Your task to perform on an android device: I finished recording and want to save the audio. Use the Easy Voice Recording app to save the audio.
Image 0: 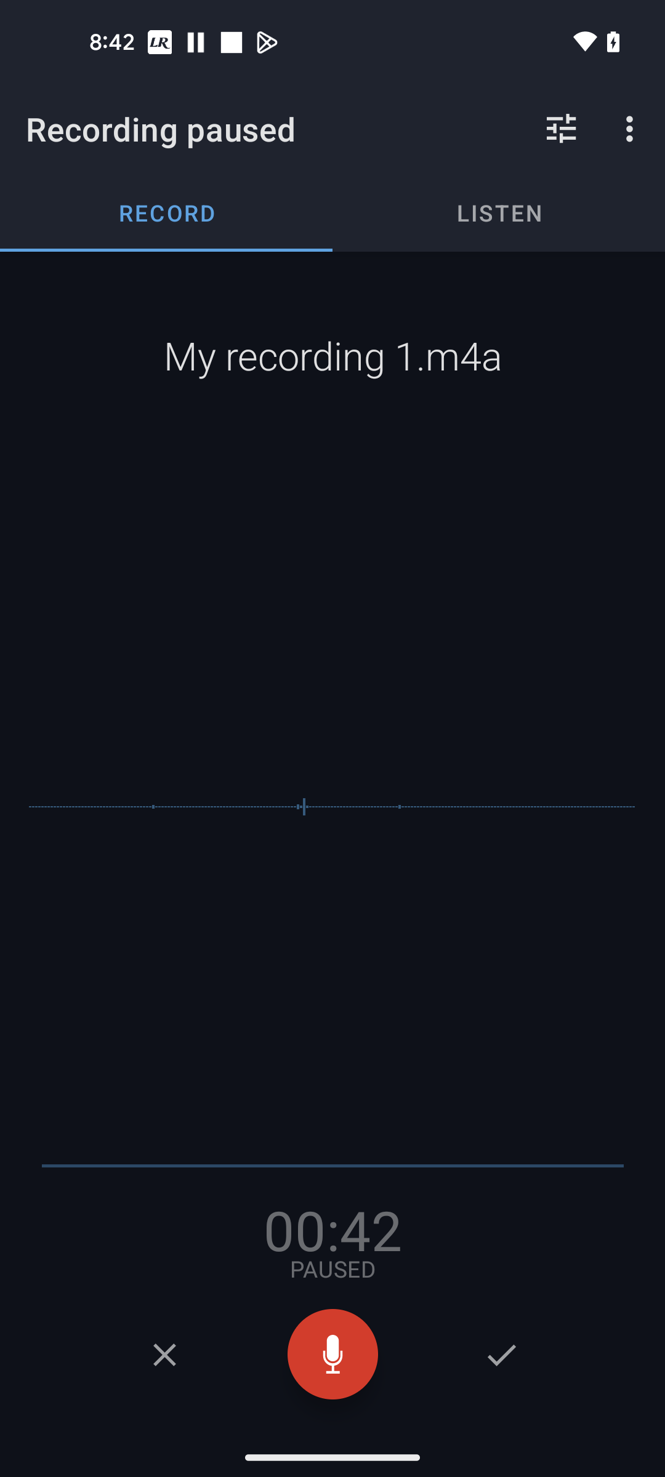
Click on the tick button to save the audio
Step 0: click (501, 1354)